Your task to perform on an android device: Open settings in Weather & Radar app and enable the weather alert for Leh, India.
Image 0: 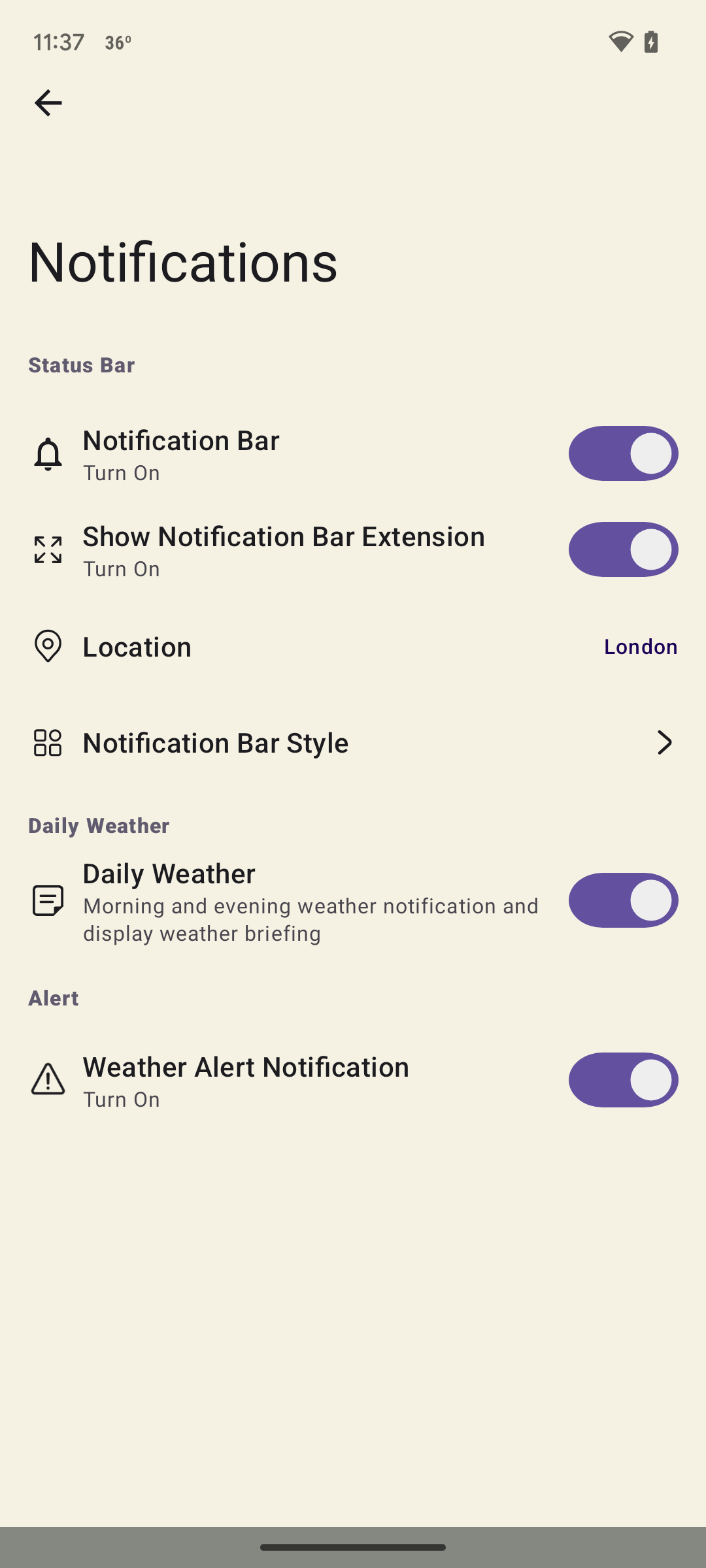
Open Weather & Radar app 
Step 0: open app "Weather&Radar"
Image 1: 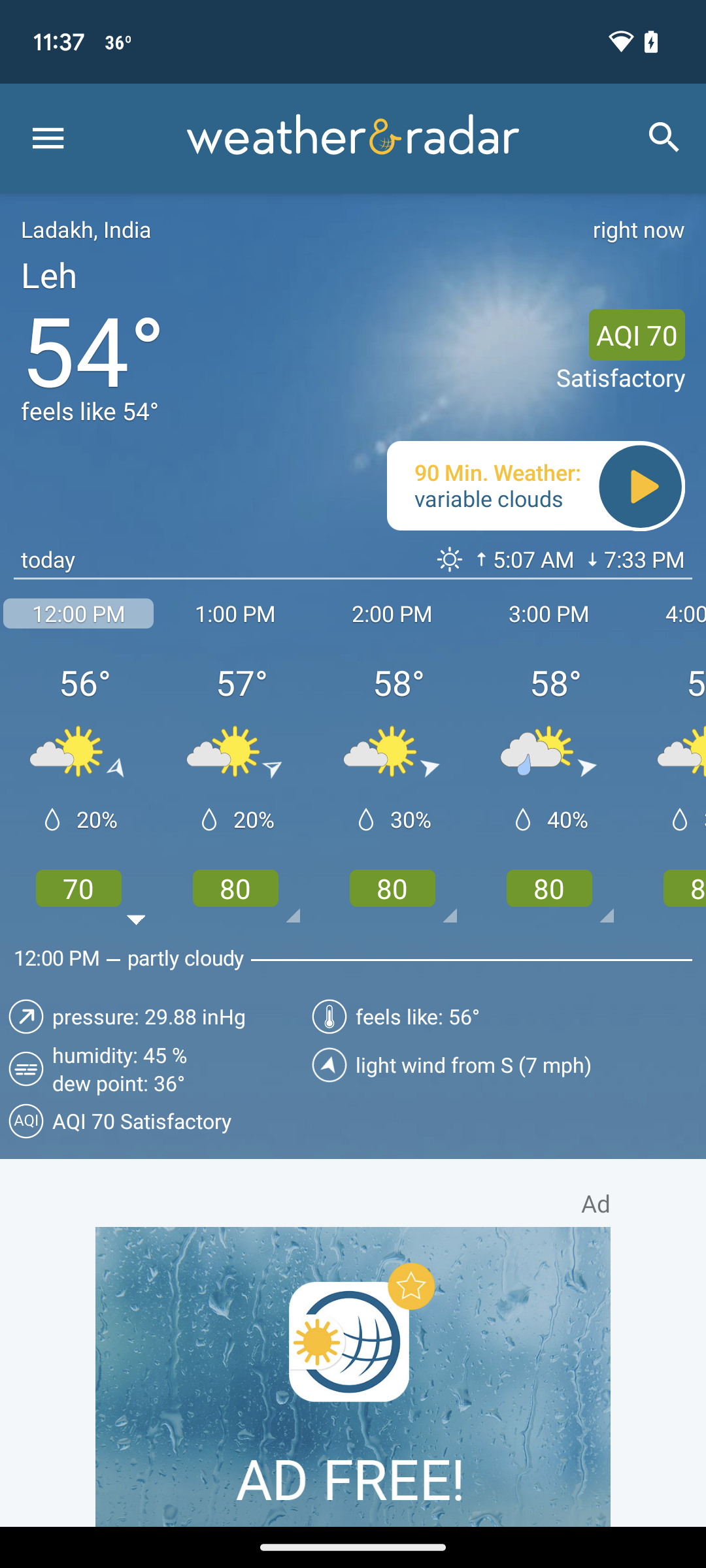
Click on the three vertical lines at the top left corner of the screen
Step 1: click (47, 137)
Image 2: 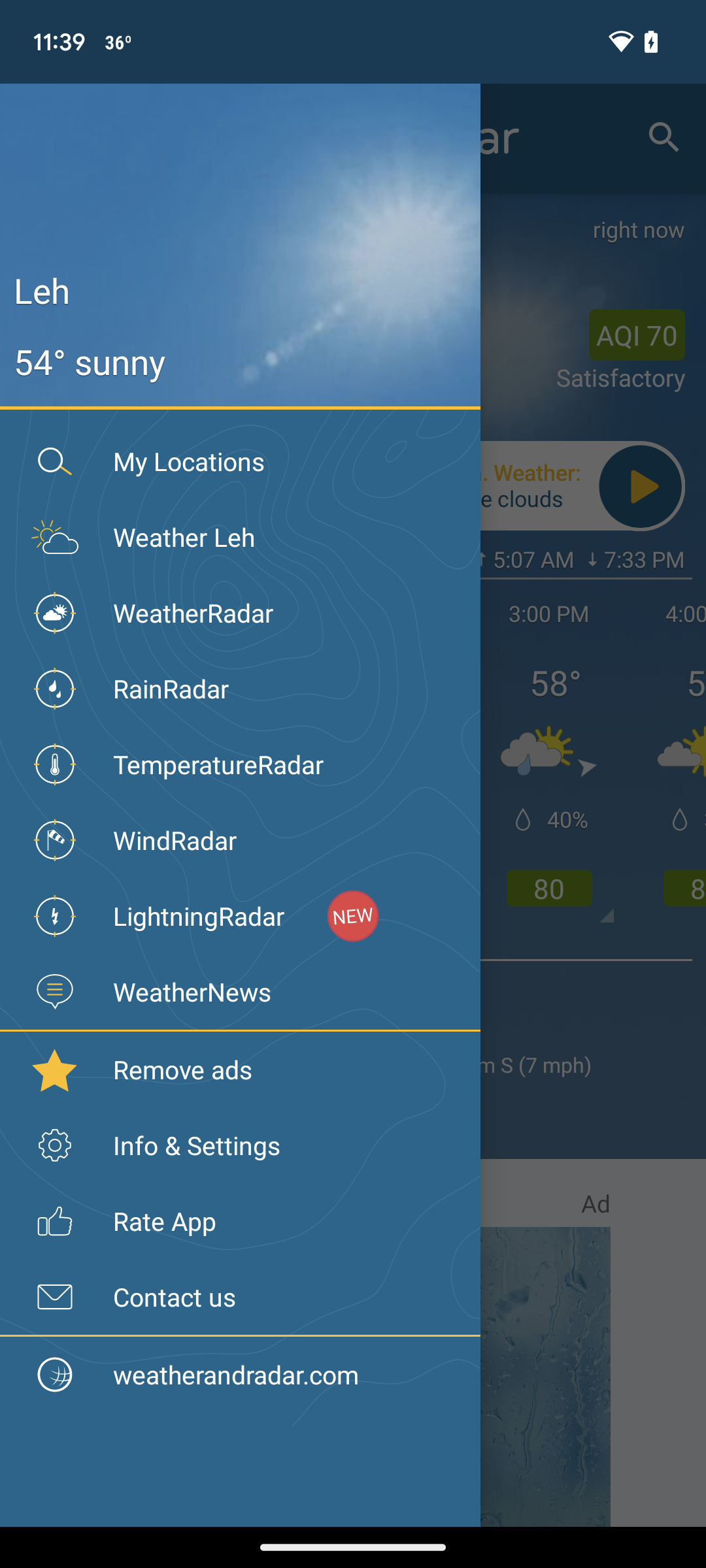
Click on the info & settings option in the drawer
Step 2: click (203, 1145)
Image 3: 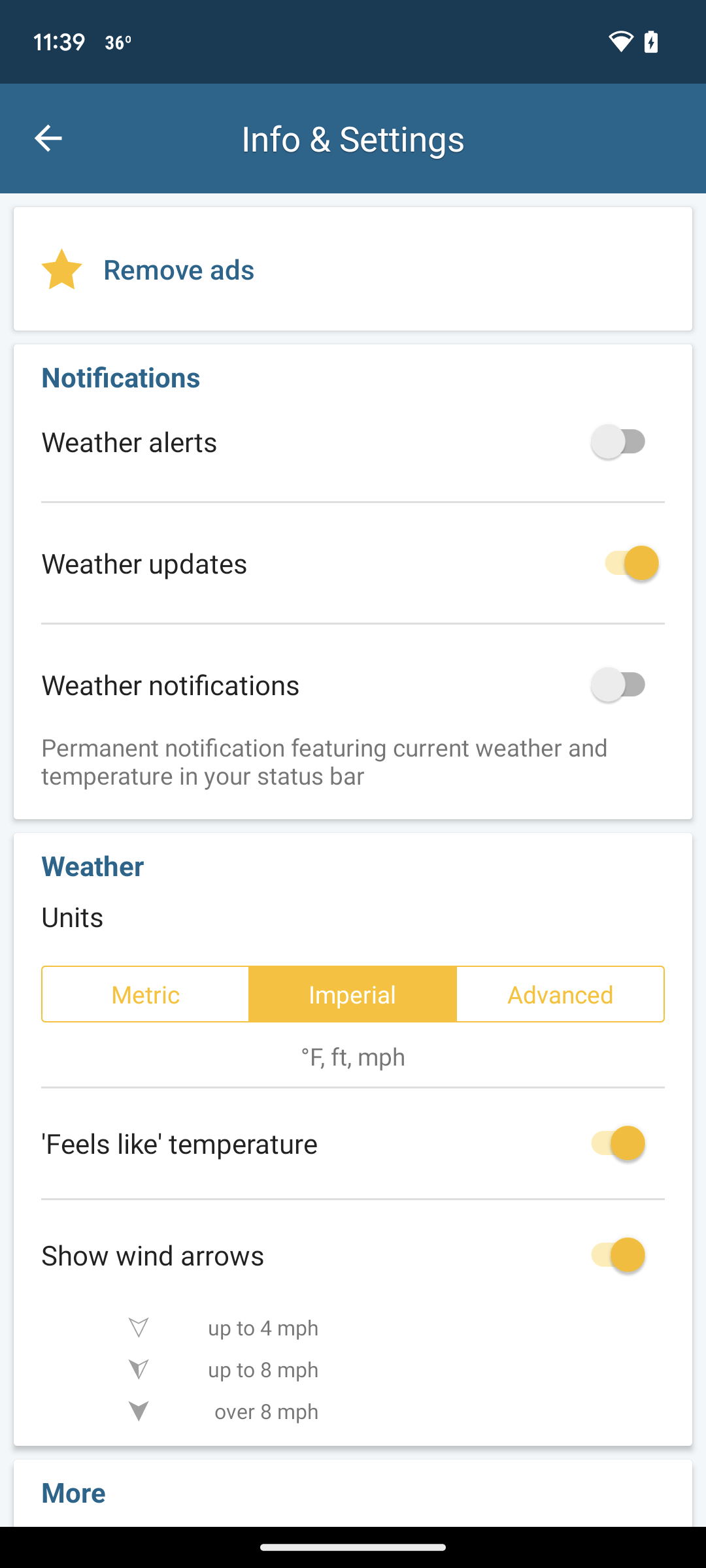
Enable the weather alerts option
Step 3: click (638, 441)
Image 4: 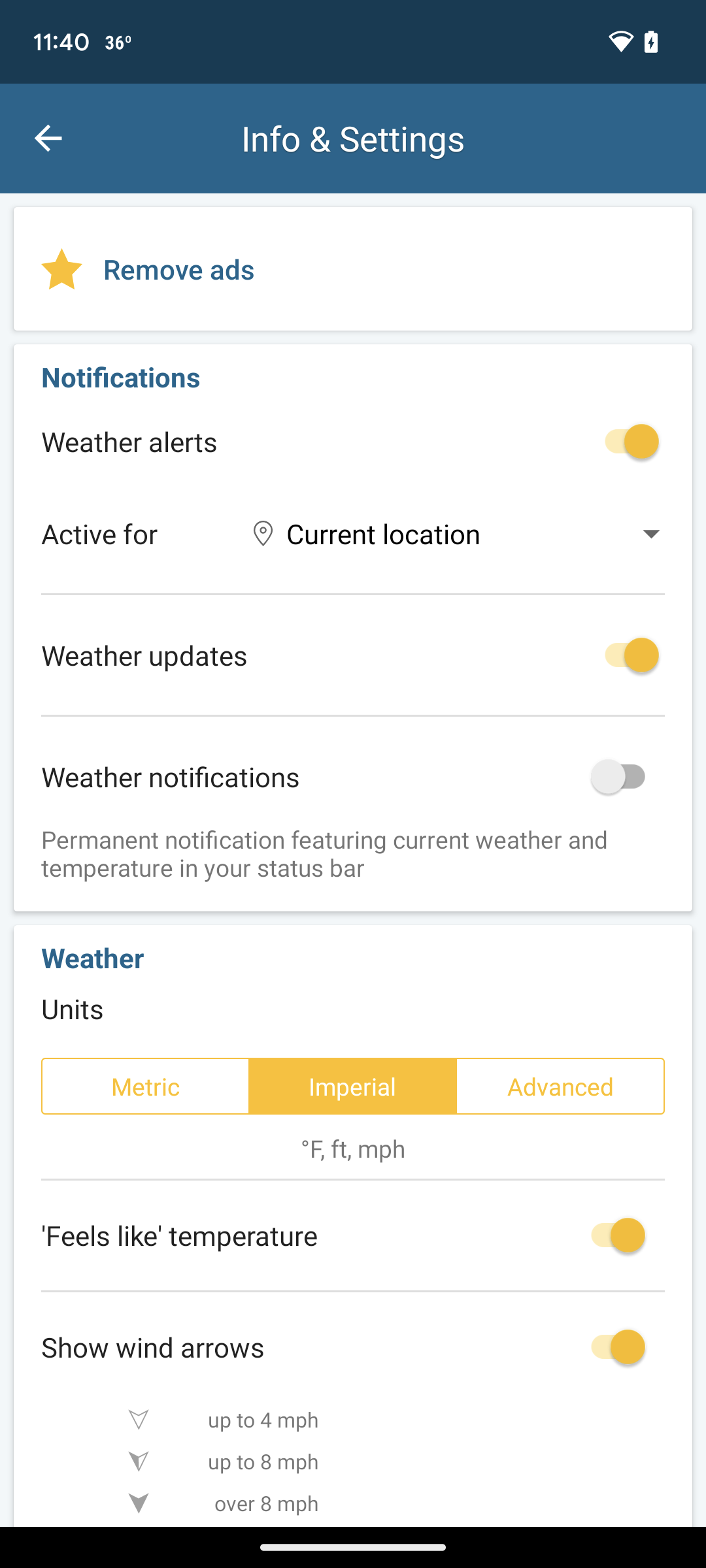
Click on the "active for" dropdown
Step 4: click (468, 533)